Your task to perform on an android device: Go to the SideChef app and give a 5-star rating to the Paradise Cocktail recipe.
Image 0: 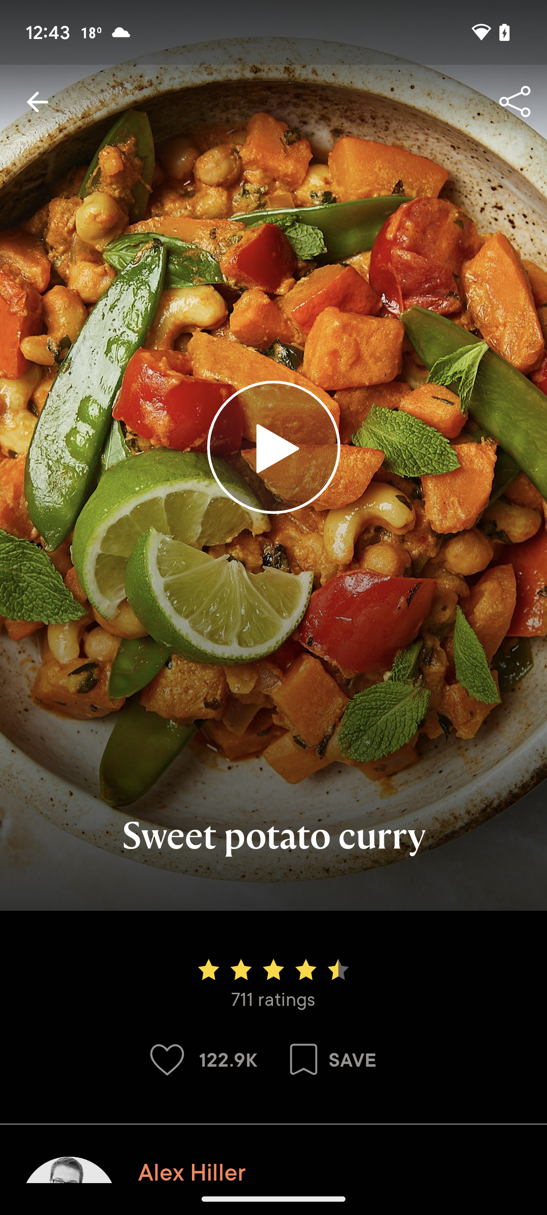
Open SideChef app
Step 0: open app "SideChef"
Image 1: 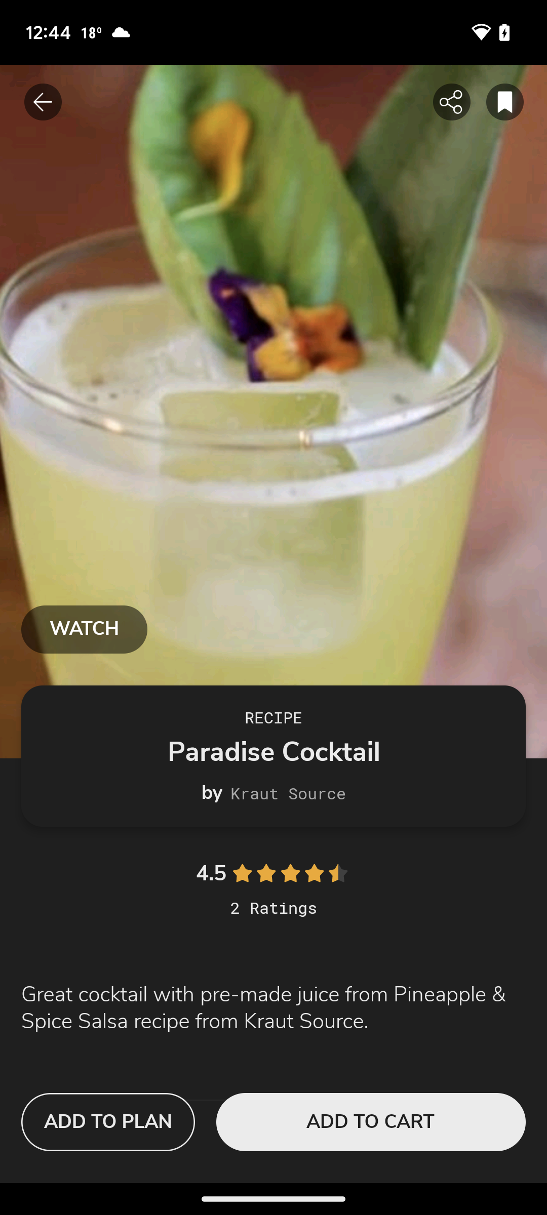
Swipe up to the rating 
Step 1: scroll down
Image 2: 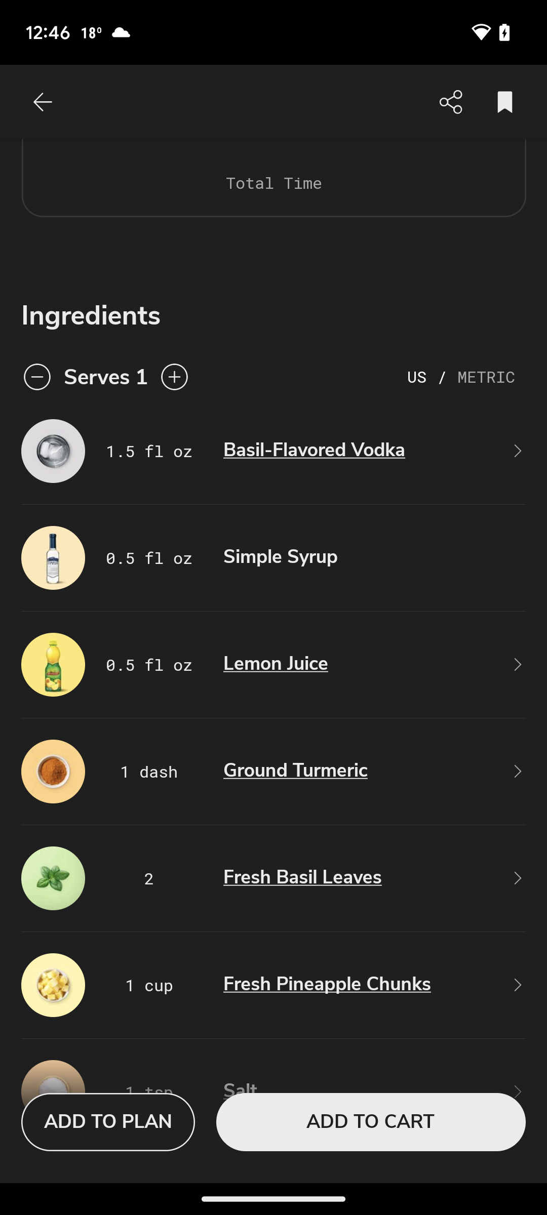
Swipe up to the rating 
Step 2: scroll down
Image 4: 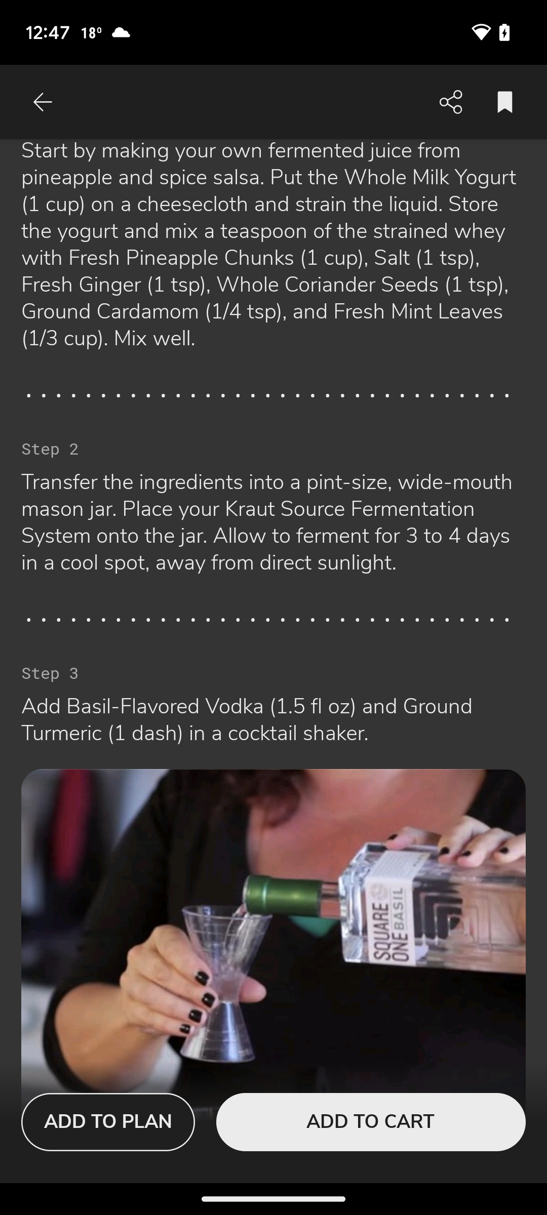
Swipe up to the rating 
Step 4: scroll down
Image 5: 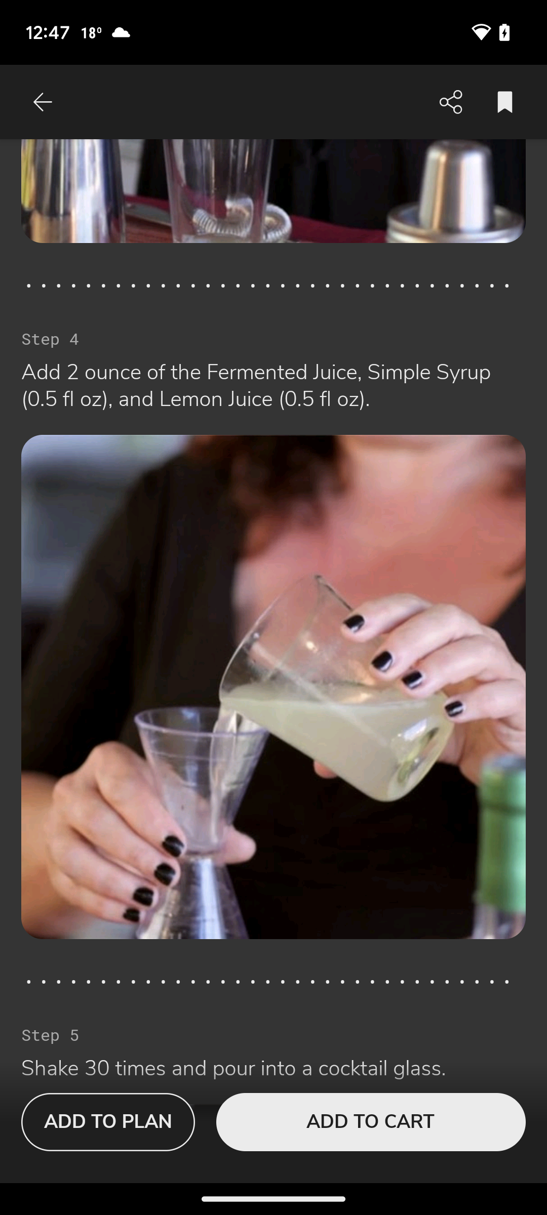
Swipe up to the rating 
Step 5: scroll down
Image 6: 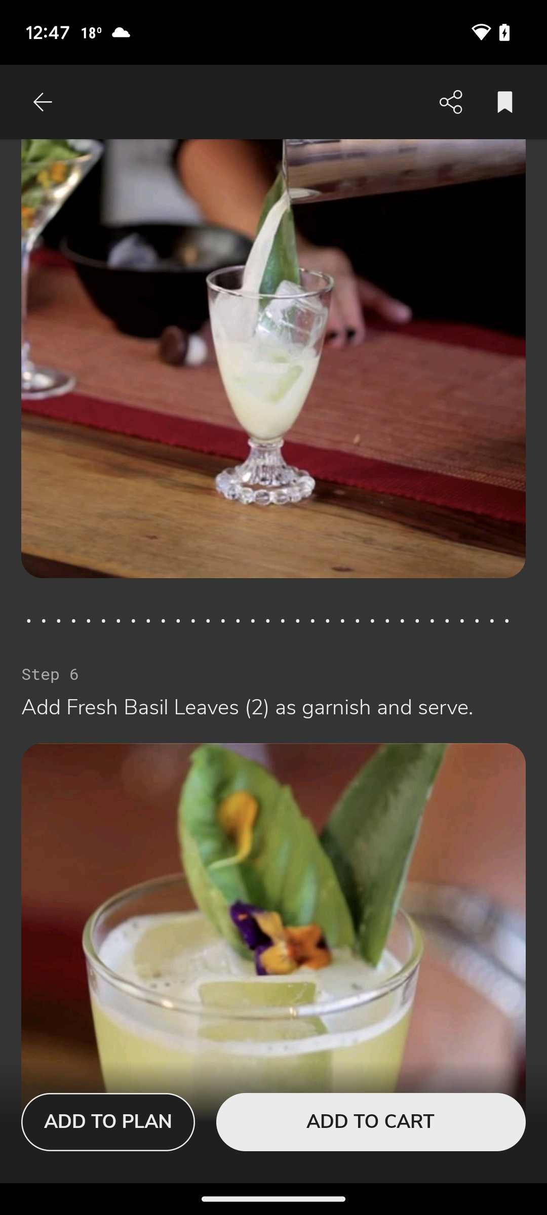
Swipe up to the rating 
Step 6: scroll down
Image 7: 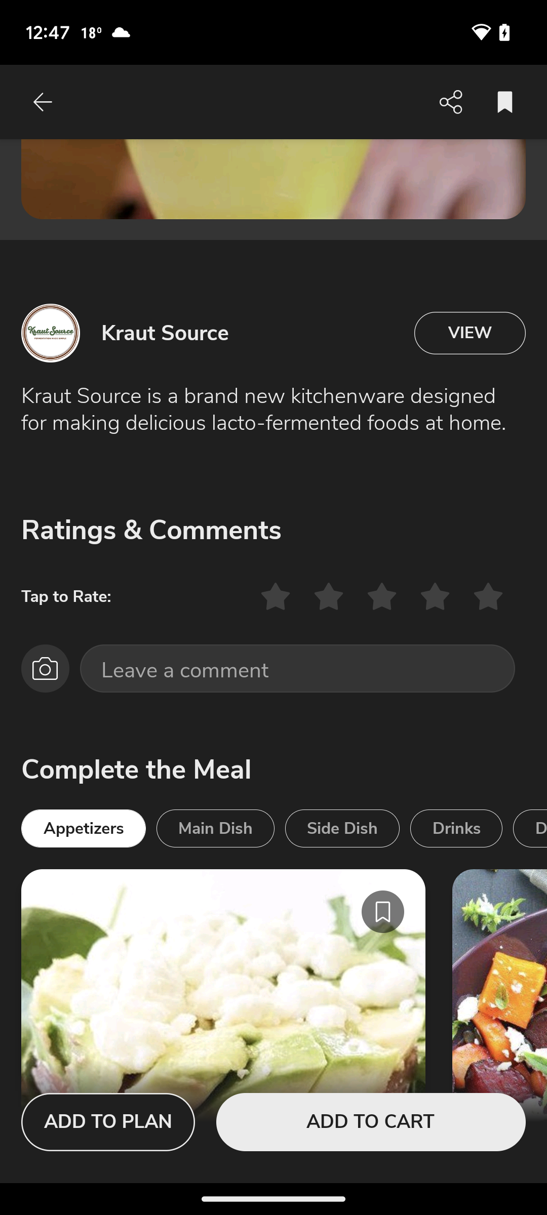
Click on the fifth star in the rating section
Step 7: click (393, 596)
Image 8: 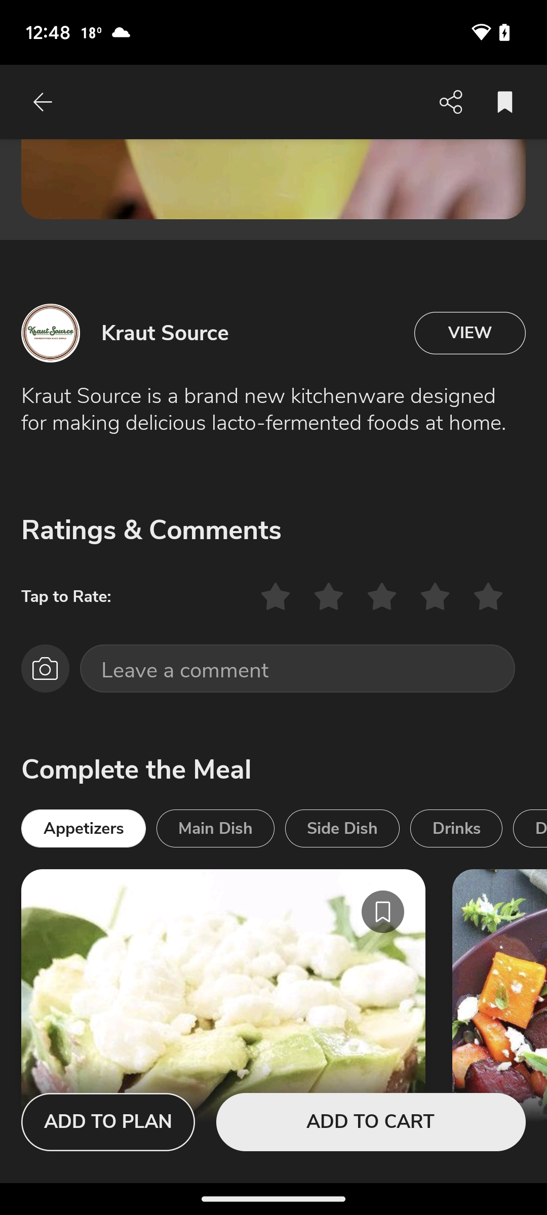
Click on the fifth star in the rating section
Step 8: wait